Your task to perform on an android device: I am ready for a change, even though I have owned Nike shoes in the past. Find shoes bearing the Campus brand by using the Myntra app.
Image 0: 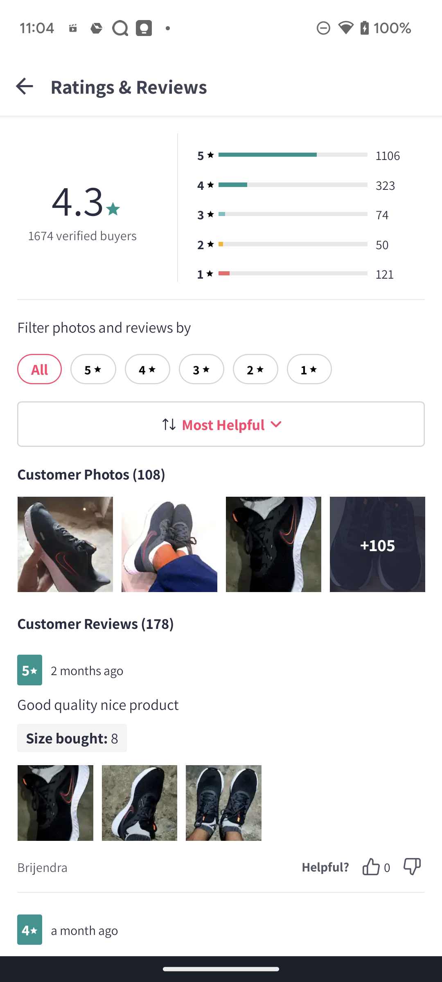
go back to the previous page
Step 0: press back button
Image 1: 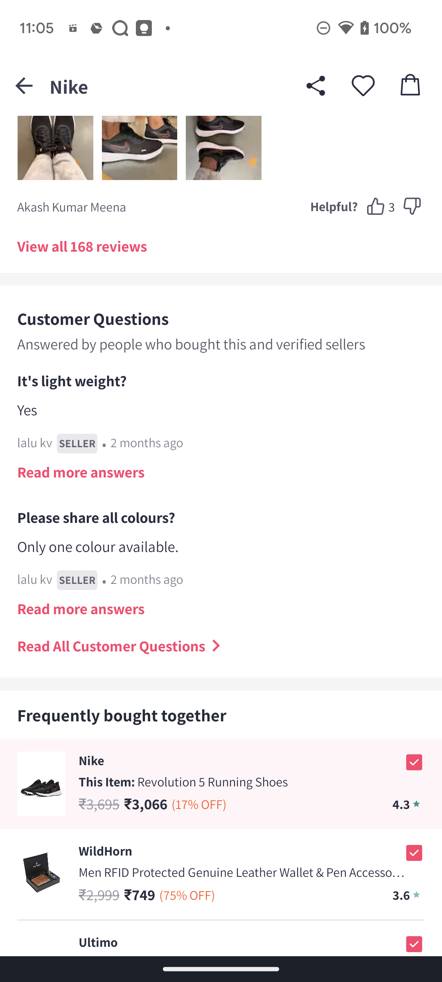
go back to the previous page
Step 1: press back button
Image 2: 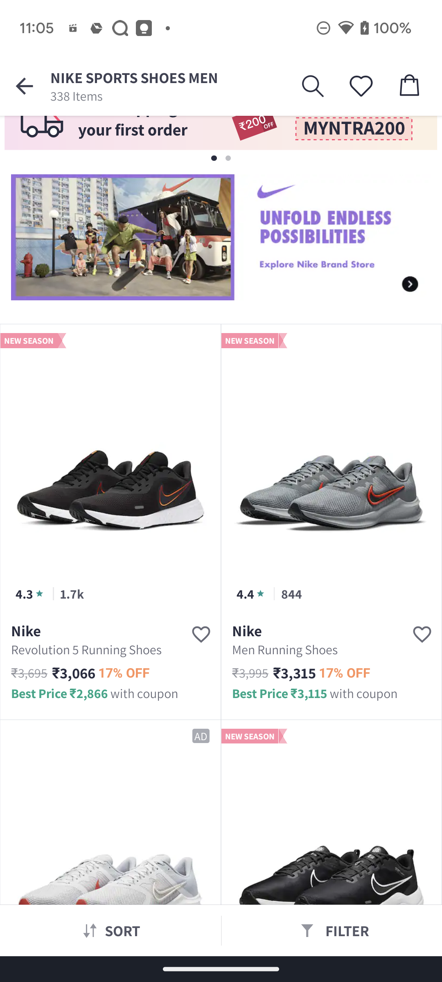
Click on the Filter option at the bottom right corner of the screen
Step 2: click (307, 930)
Image 3: 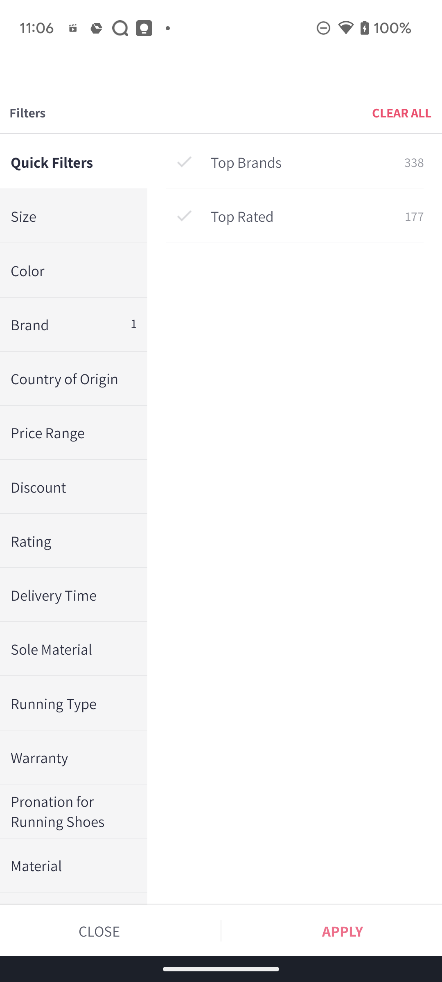
Click on CLEAR ALL at the top right corner of the screen
Step 3: click (401, 112)
Image 4: 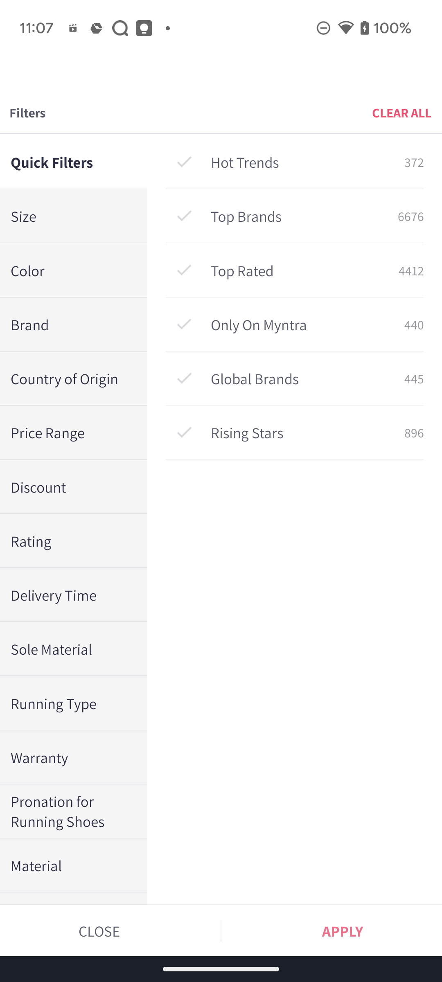
Click on Brand section
Step 4: click (68, 324)
Image 5: 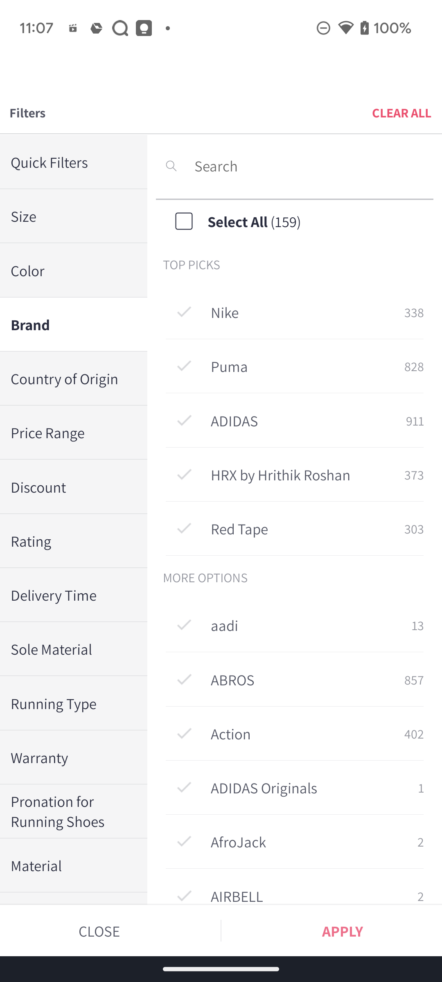
swipe up to see Campus Brand
Step 5: scroll down
Image 7: 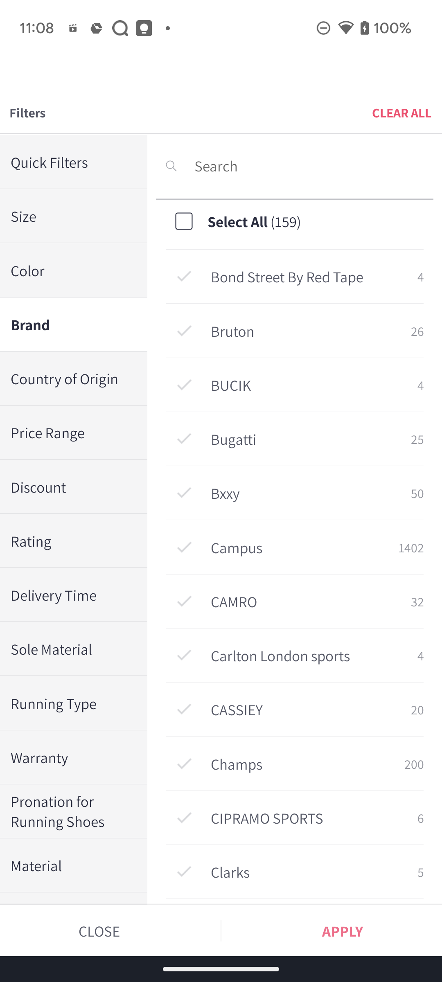
Click on the Campus Brand
Step 7: click (298, 547)
Image 8: 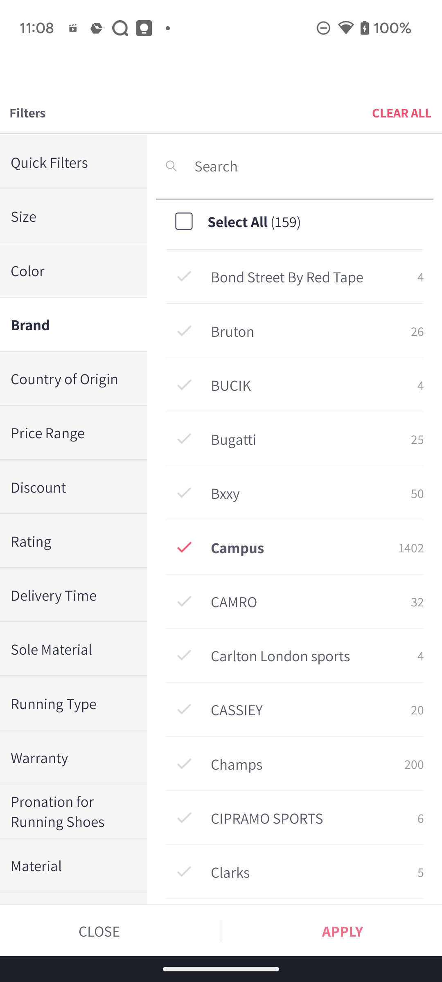
Click on Apply button at the bottom right corner of the screen
Step 8: click (342, 931)